Your task to perform on an android device: I want to read the book Real-Time Big Data Analytics: Emerging Architecture.
Image 0: 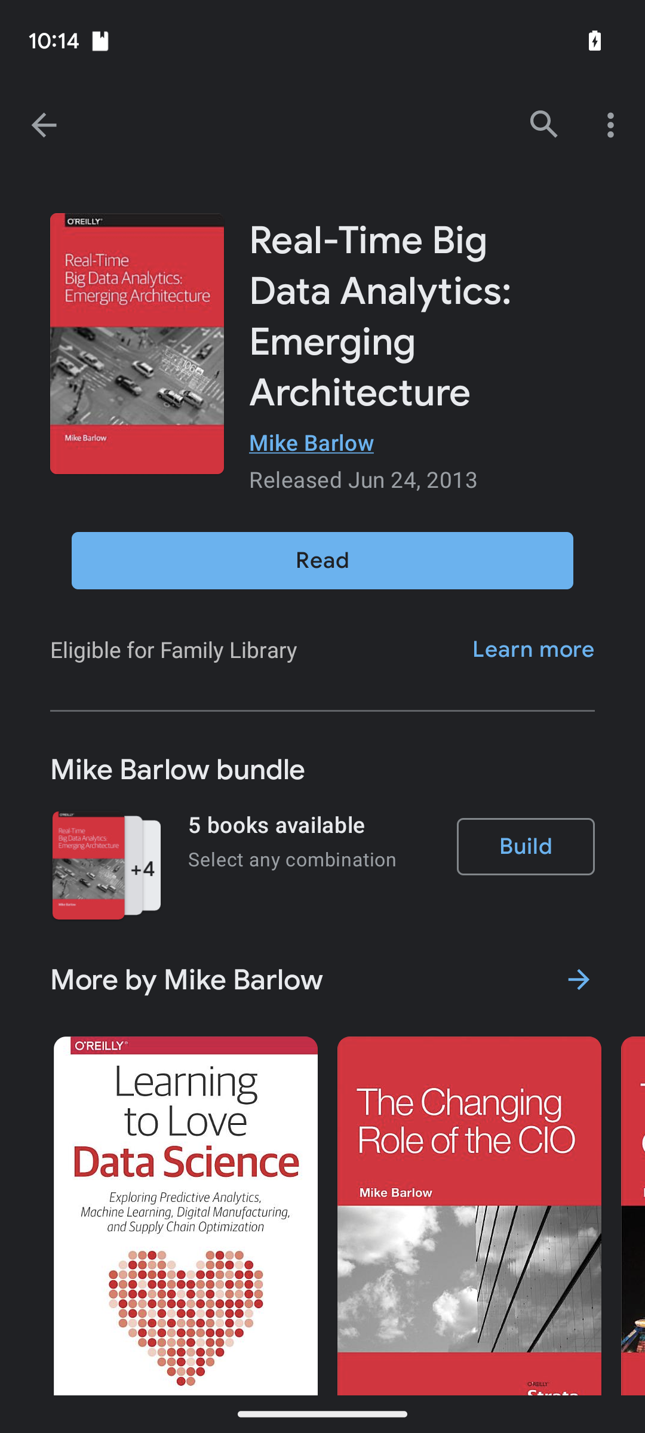
Click on the Read button.
Step 0: click (322, 560)